Your task to perform on an android device: I would like to choose Lavender flowers to give to my friend Abdul Karim on 21st of December on his birthday on the IGP app.
Image 0: 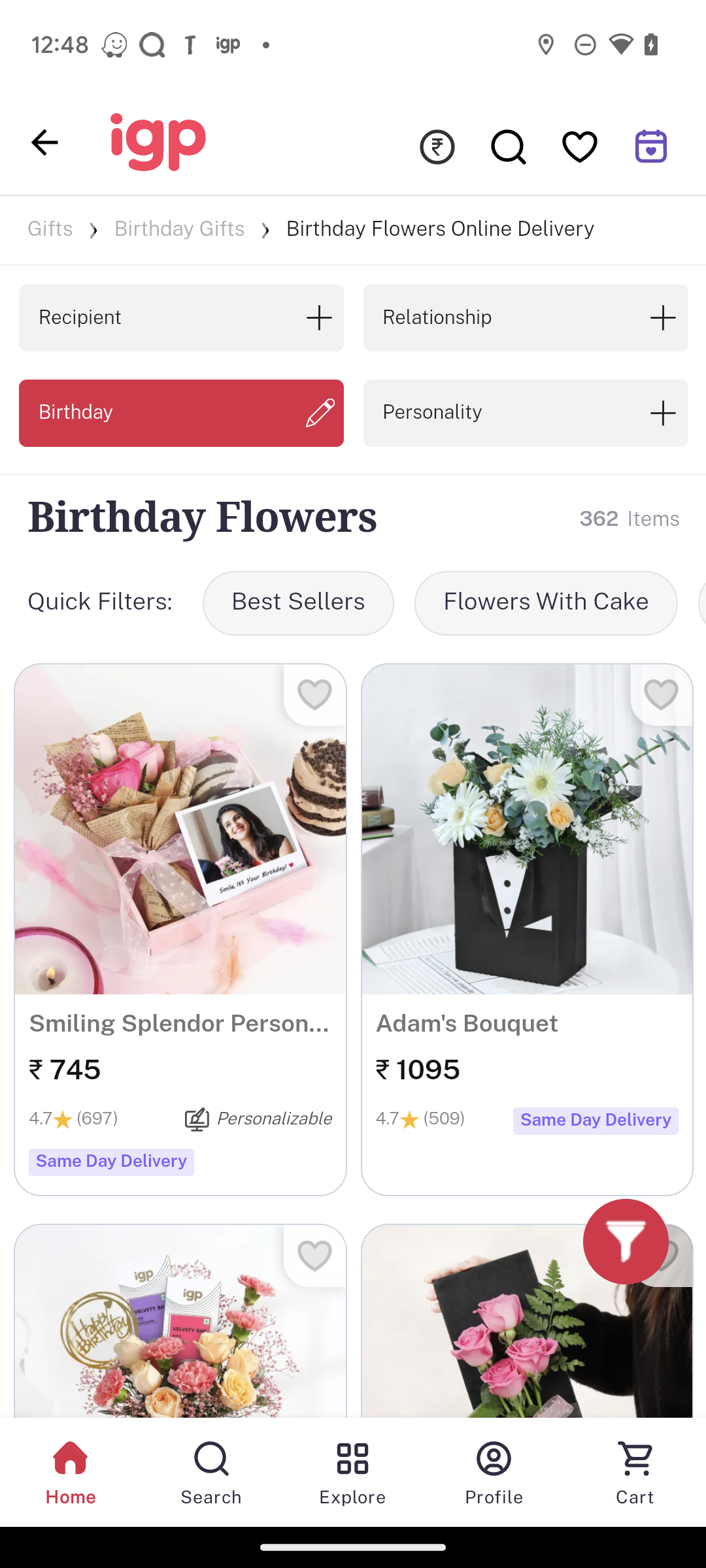
Swipe up to view lavender flowers.
Step 0: scroll down
Image 1: 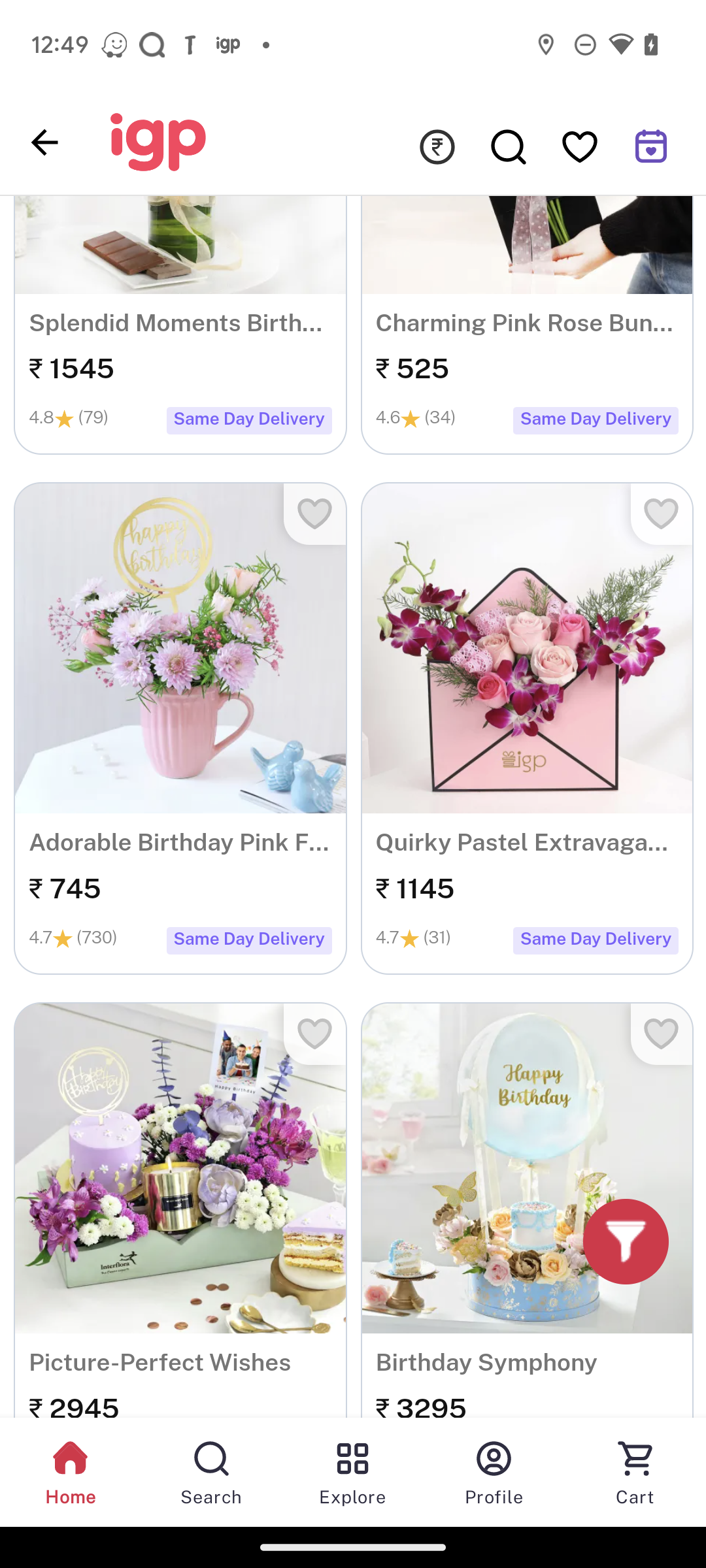
Swipe up to view lavender flowers.
Step 1: scroll down
Image 2: 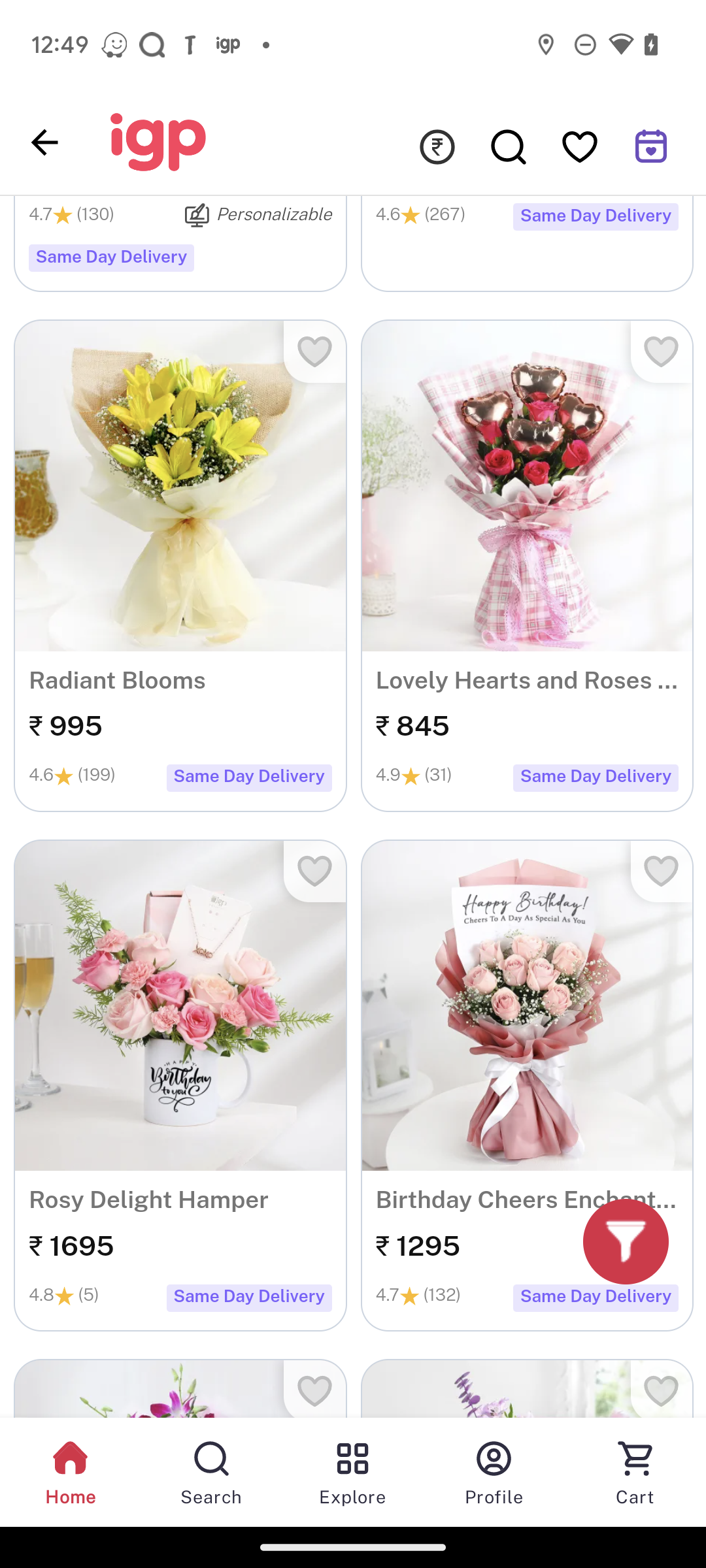
Swipe up to view lavender flowers.
Step 2: scroll down
Image 3: 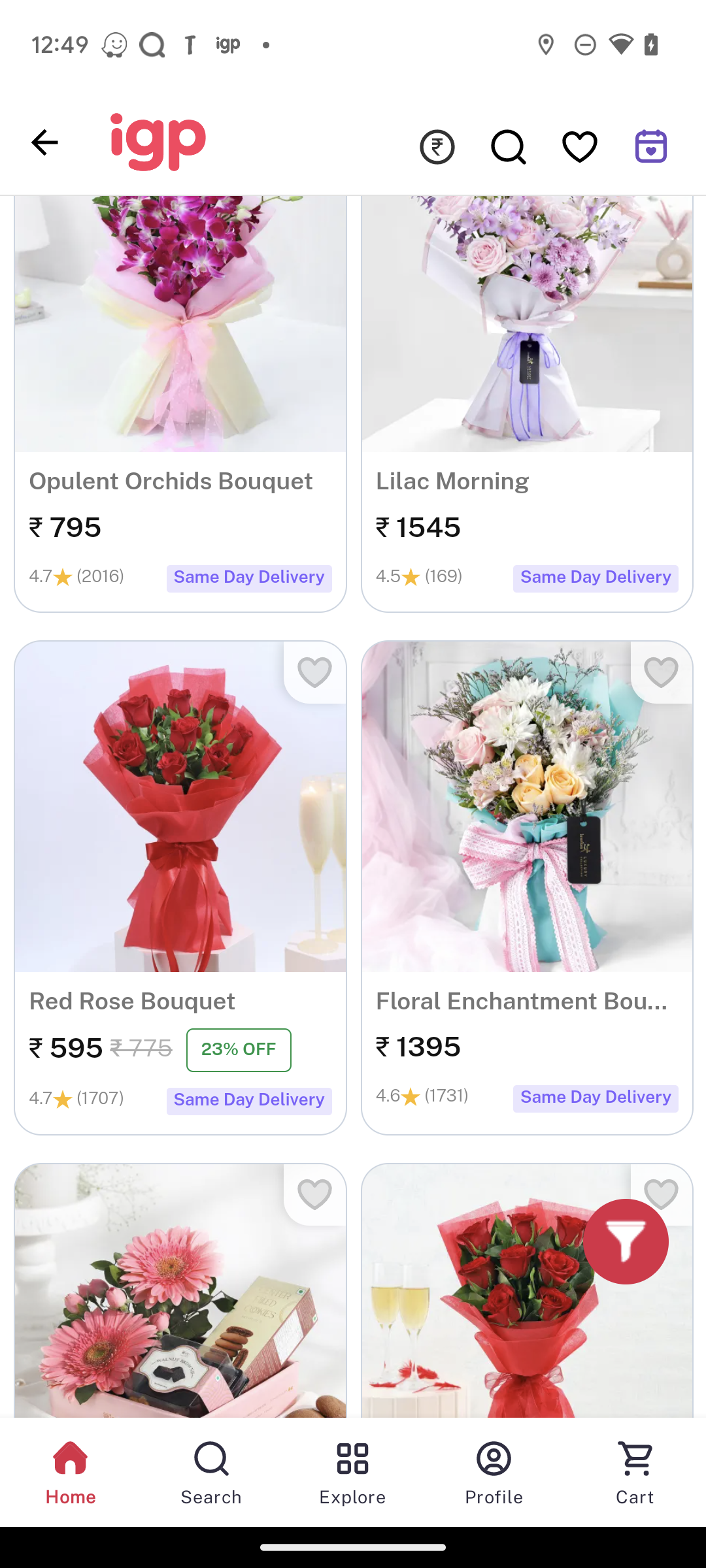
Swipe up to view lavender flowers.
Step 3: scroll down
Image 4: 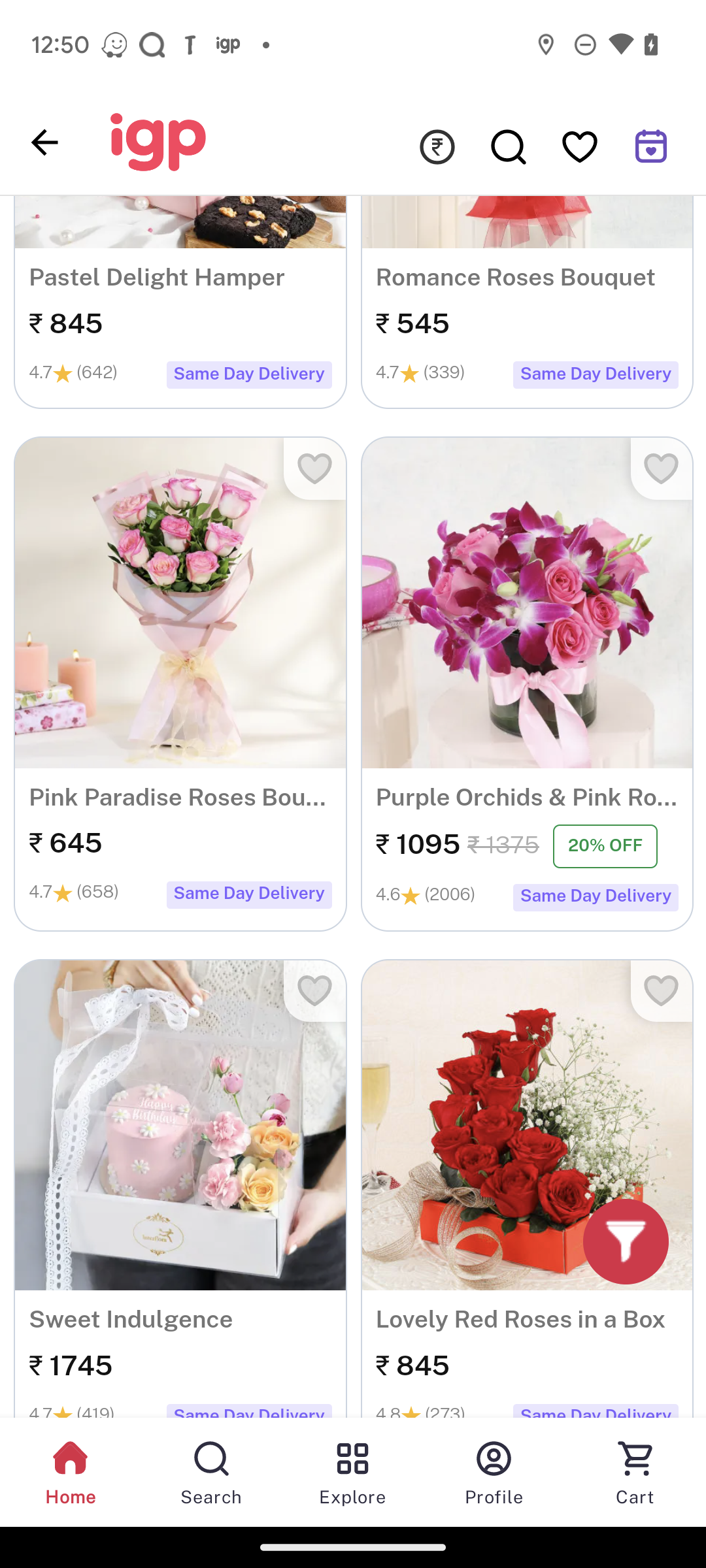
Swipe up to view lavender flowers.
Step 4: scroll down
Image 5: 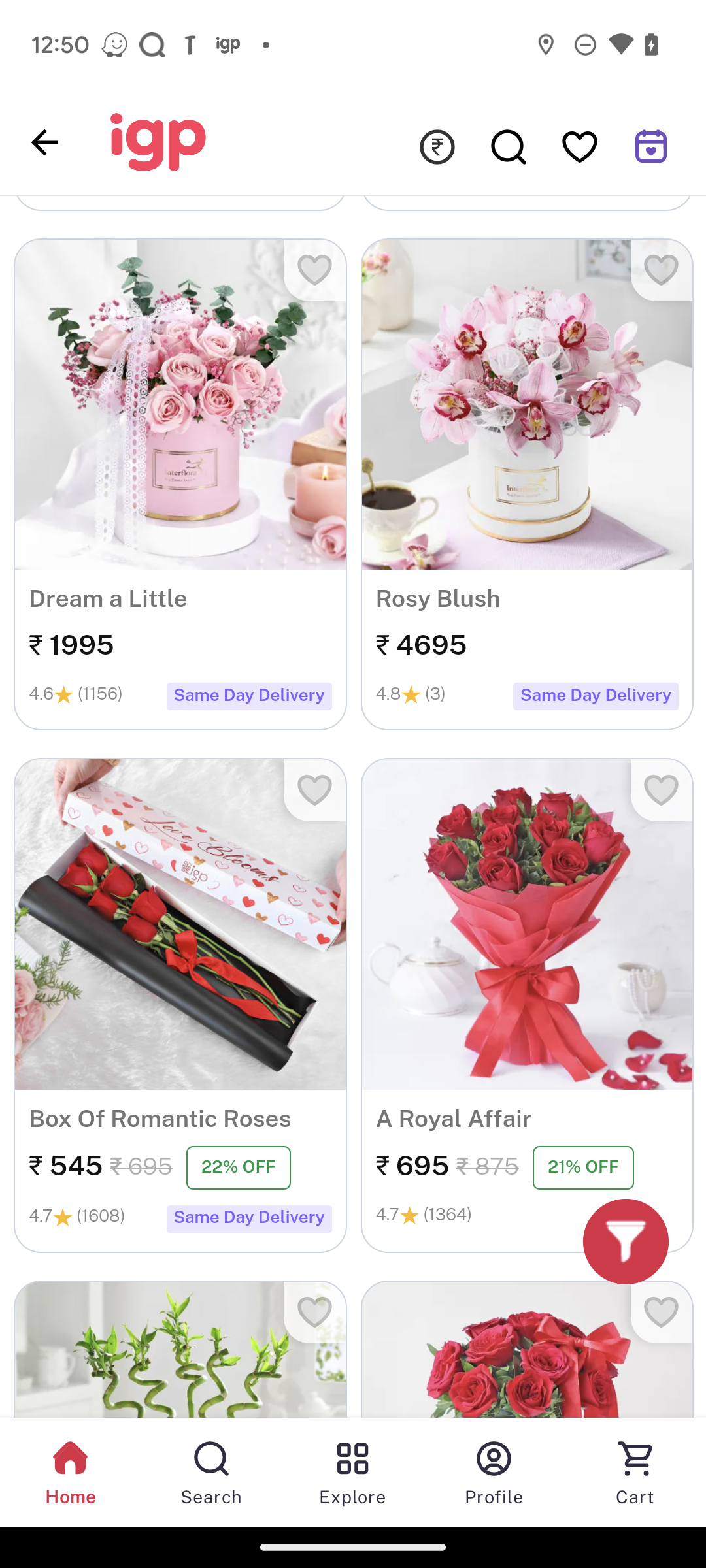
Swipe up to view lavender flowers.
Step 5: scroll down
Image 6: 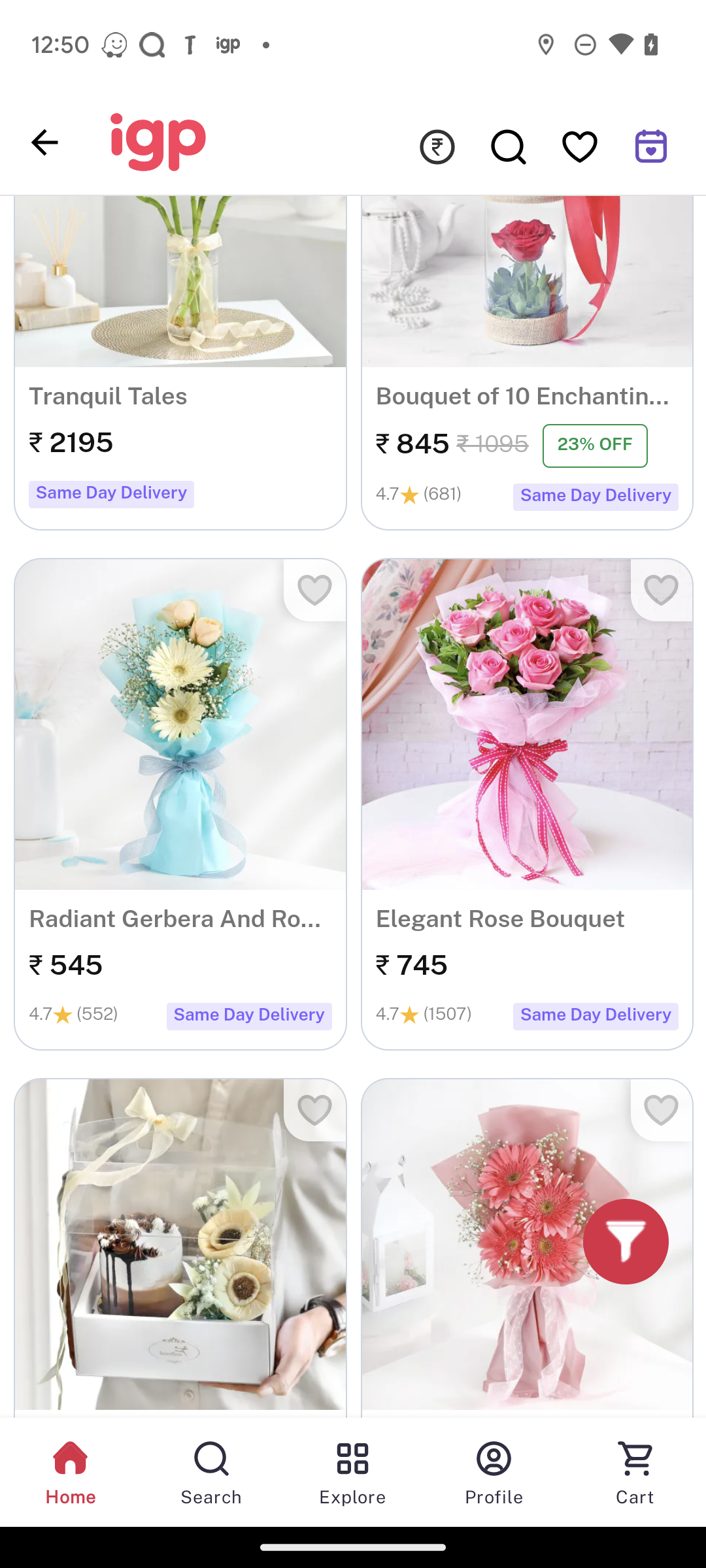
Swipe up to view lavender flowers.
Step 6: scroll down
Image 7: 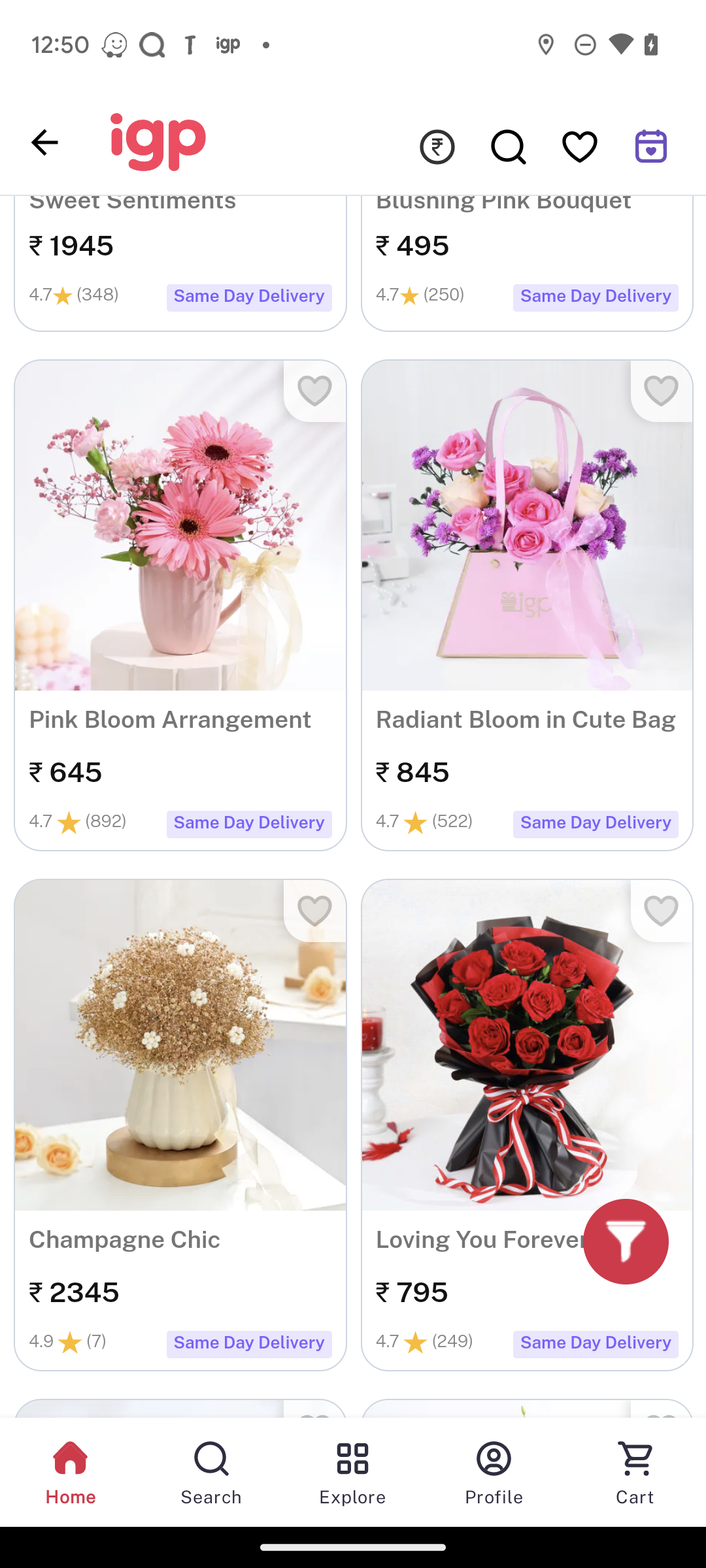
Swipe up to view lavender flowers.
Step 7: scroll down
Image 8: 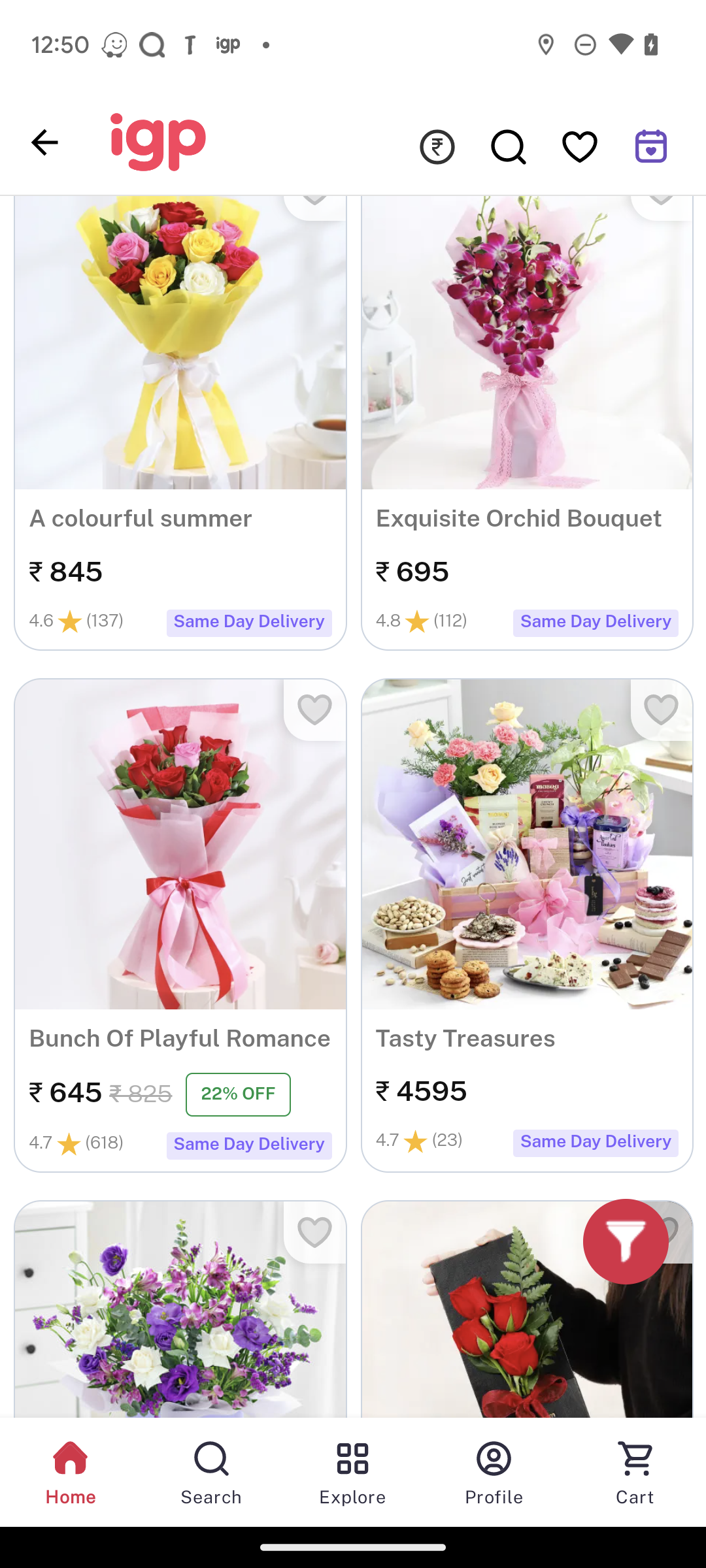
Swipe up to view lavender flowers.
Step 8: scroll down
Image 9: 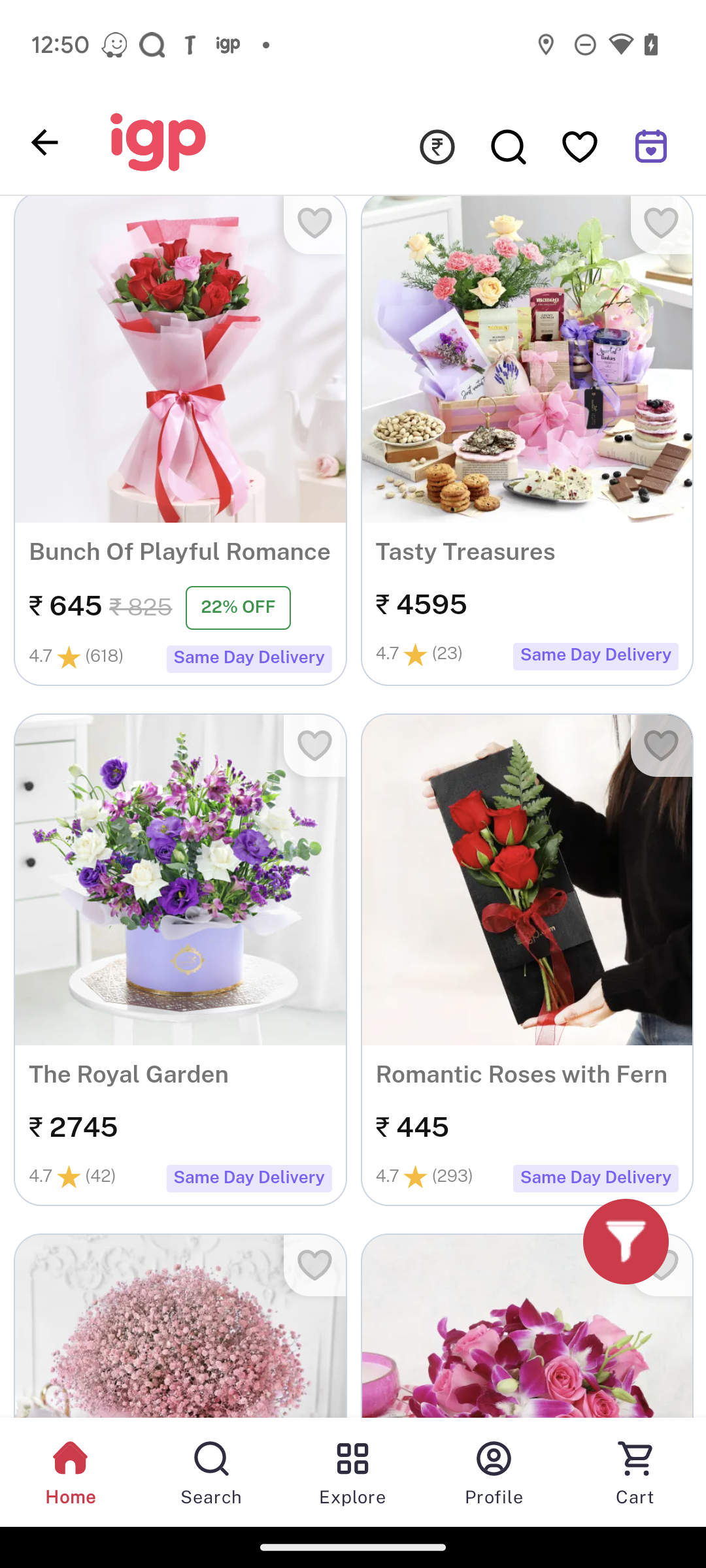
Click on the The Royal Garden flower option.
Step 9: click (180, 881)